Your task to perform on an android device: Open reminder app create a new reminder for 16th june  at 7.00 Am  with the title learning and descriptions Power BI
Image 0: 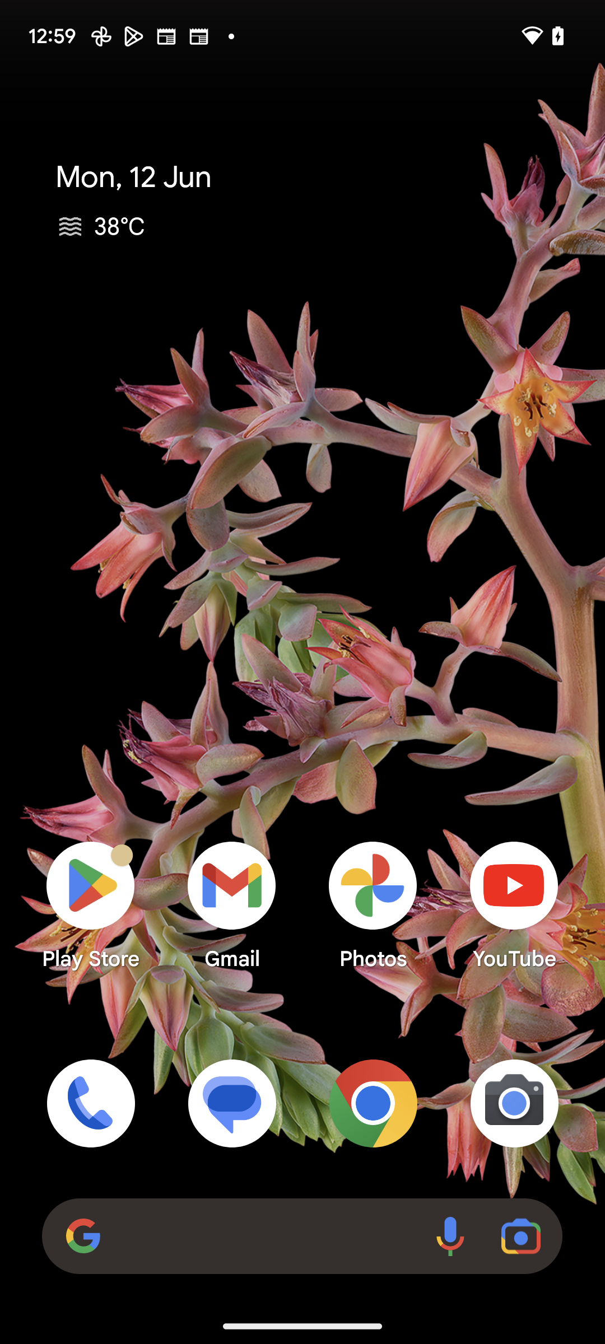
open reminder app
Step 0: open app "Reminder"
Image 1: 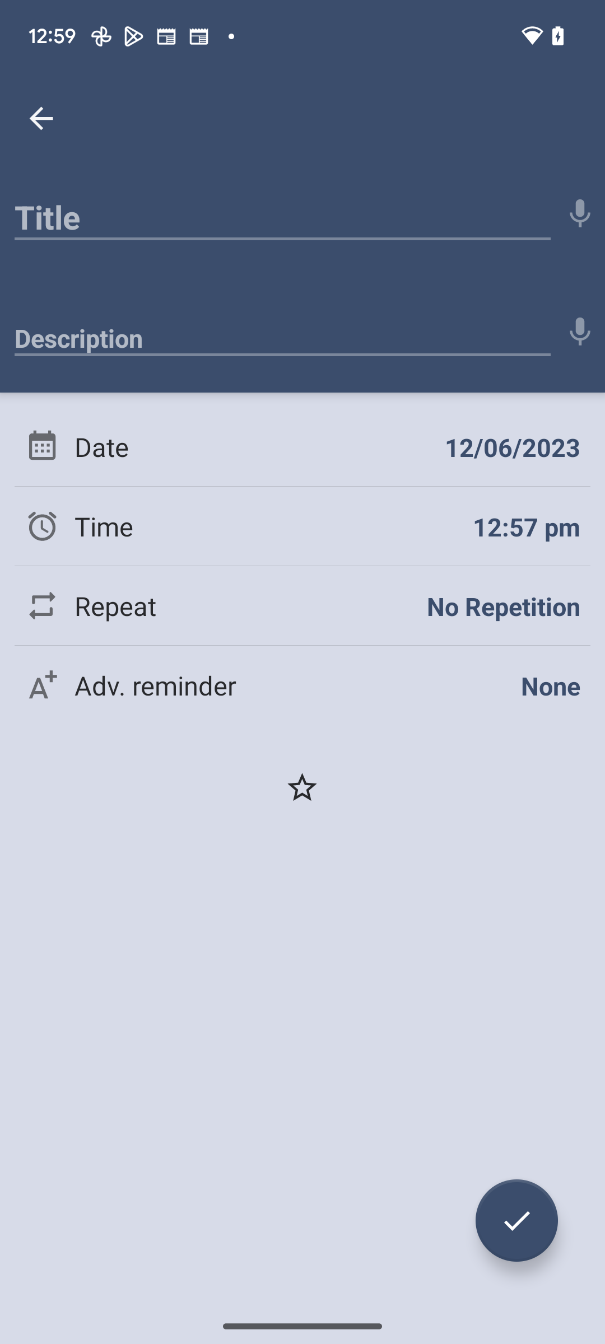
click on the title bar
Step 1: click (282, 211)
Image 2: 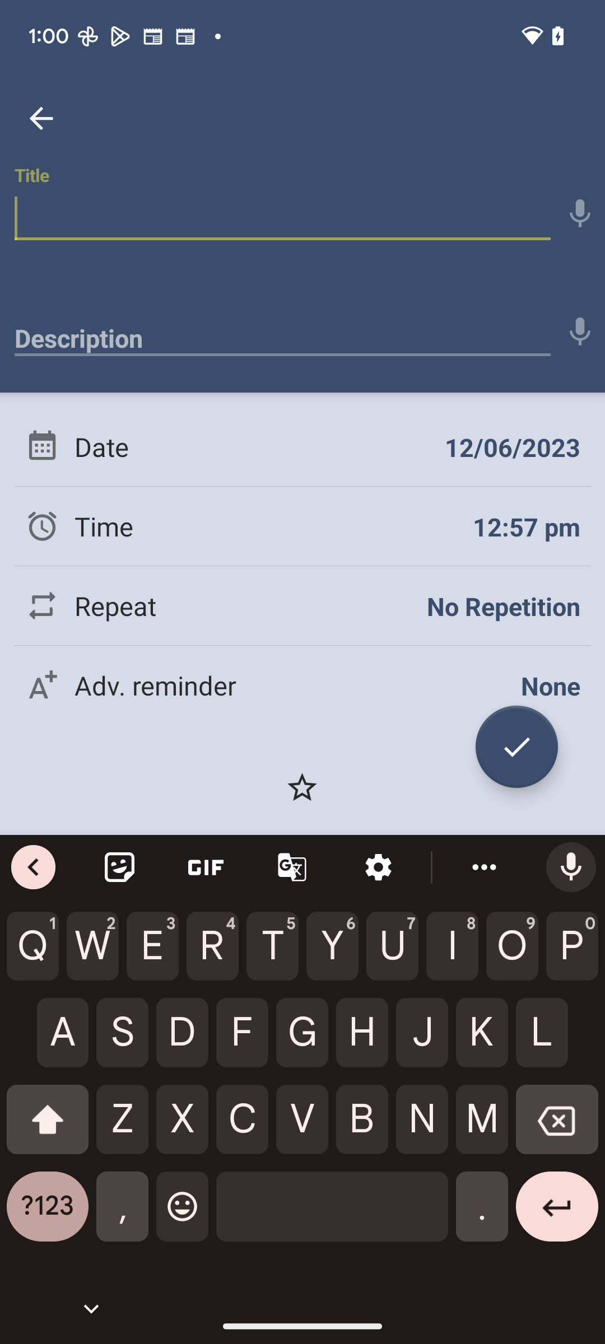
enter learning
Step 2: type "Learning"
Image 3: 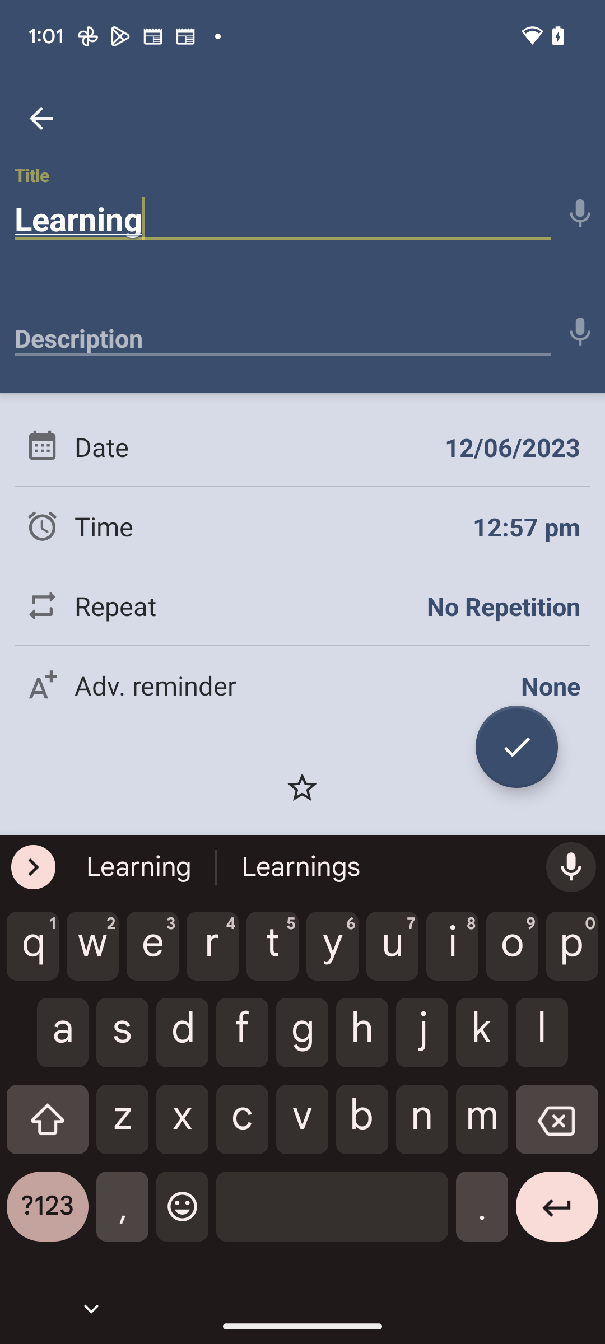
click on the description bar
Step 3: click (282, 332)
Image 4: 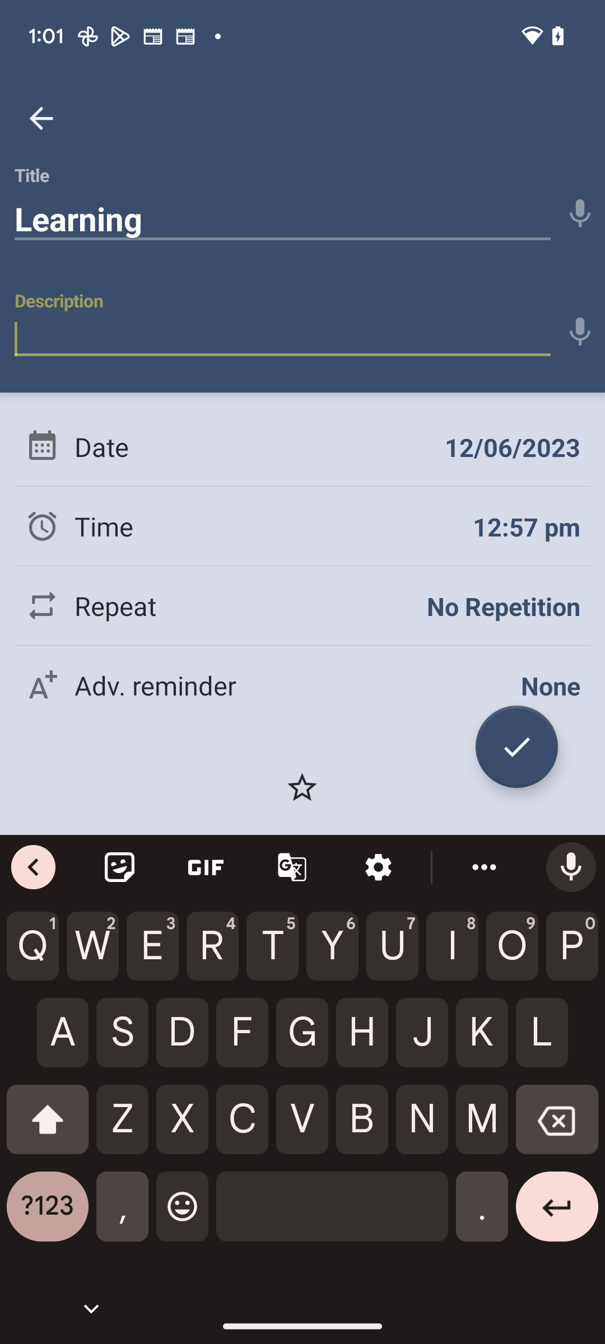
enter Power BI
Step 4: type "Power Bi"
Image 5: 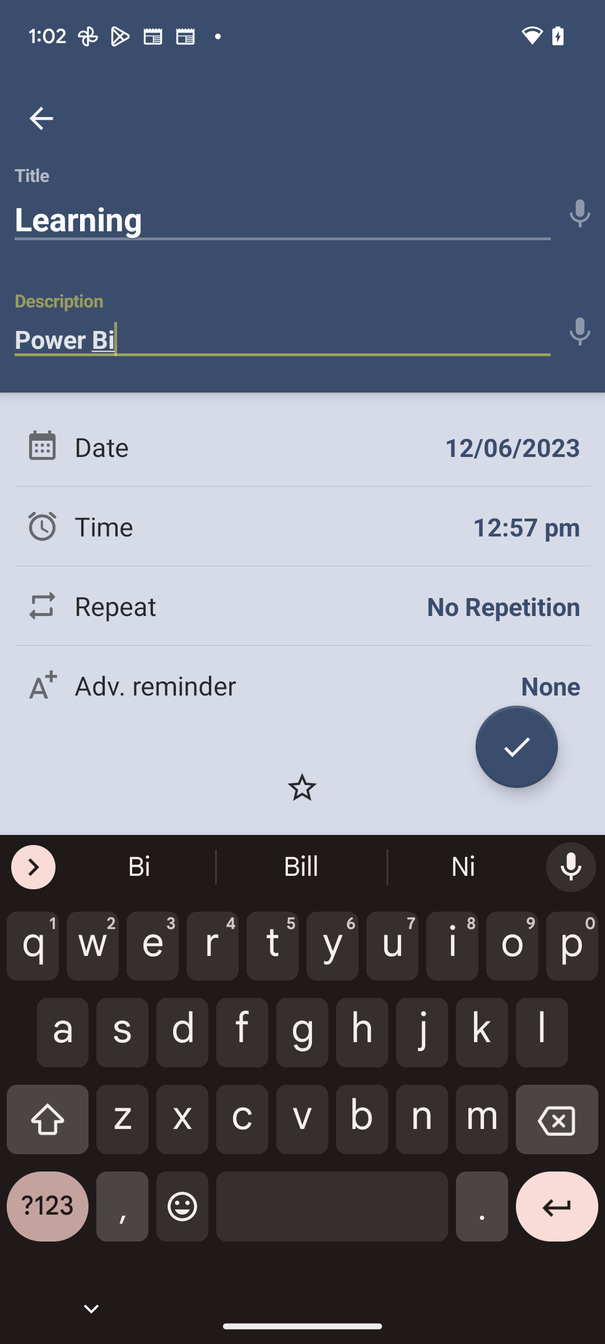
go to date section
Step 5: click (235, 446)
Image 6: 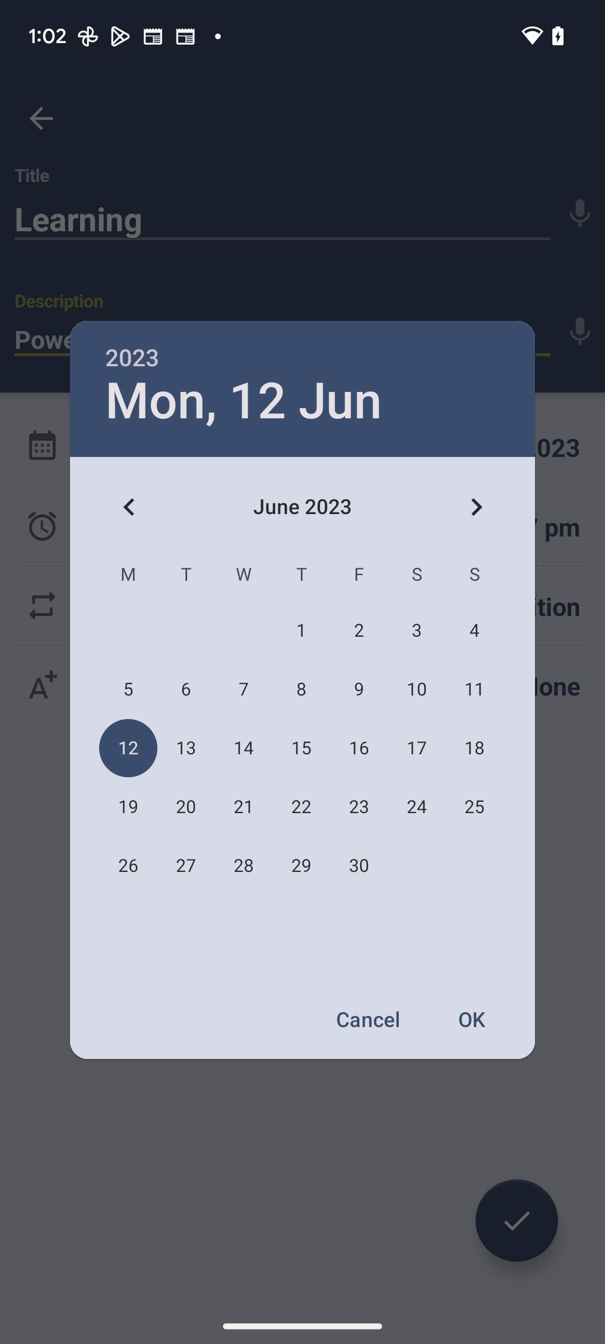
set date as 16th June 2023
Step 6: click (359, 748)
Image 7: 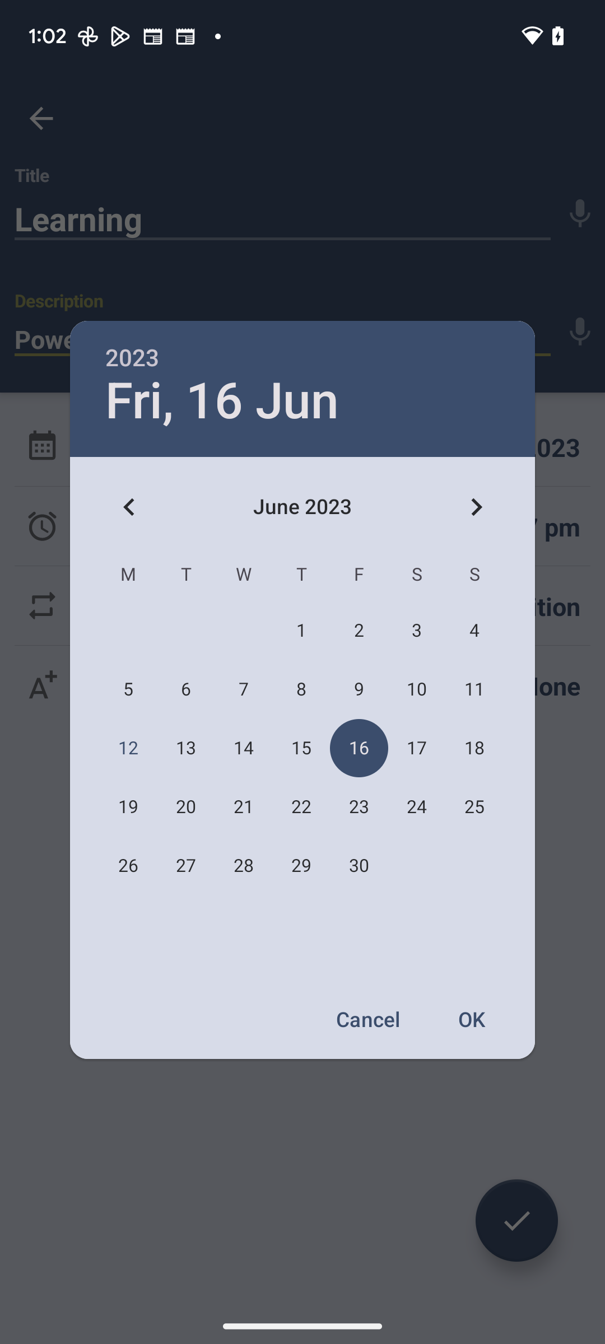
click on the Ok button
Step 7: click (473, 1019)
Image 8: 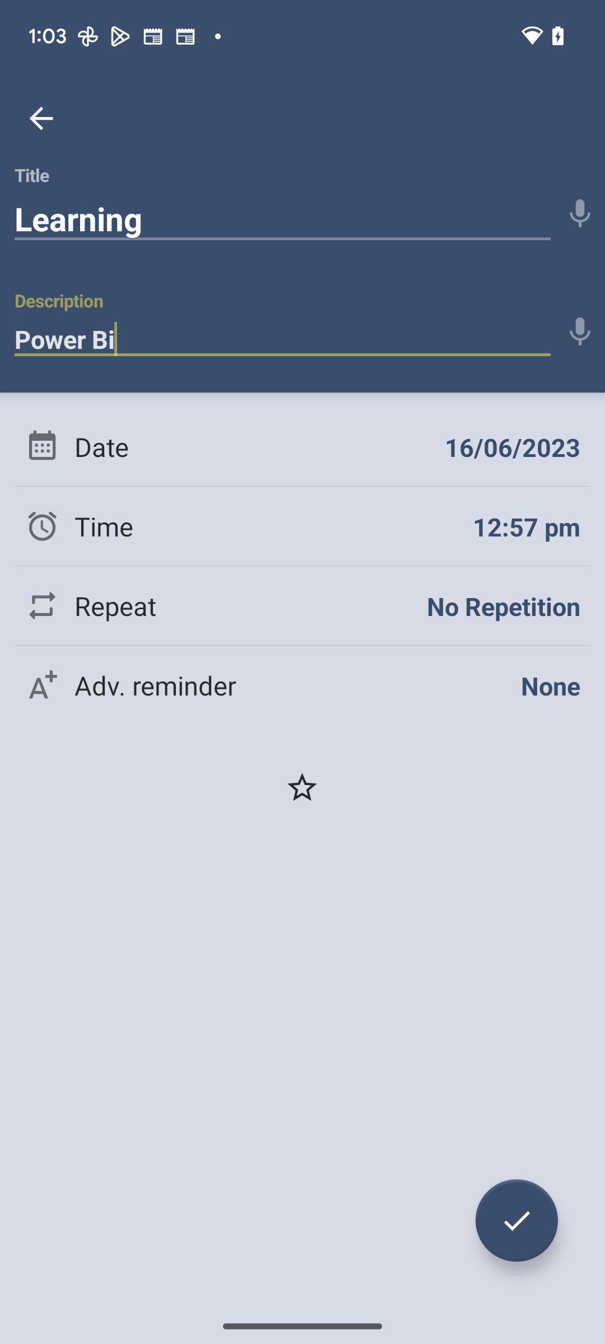
click on time section
Step 8: click (249, 526)
Image 9: 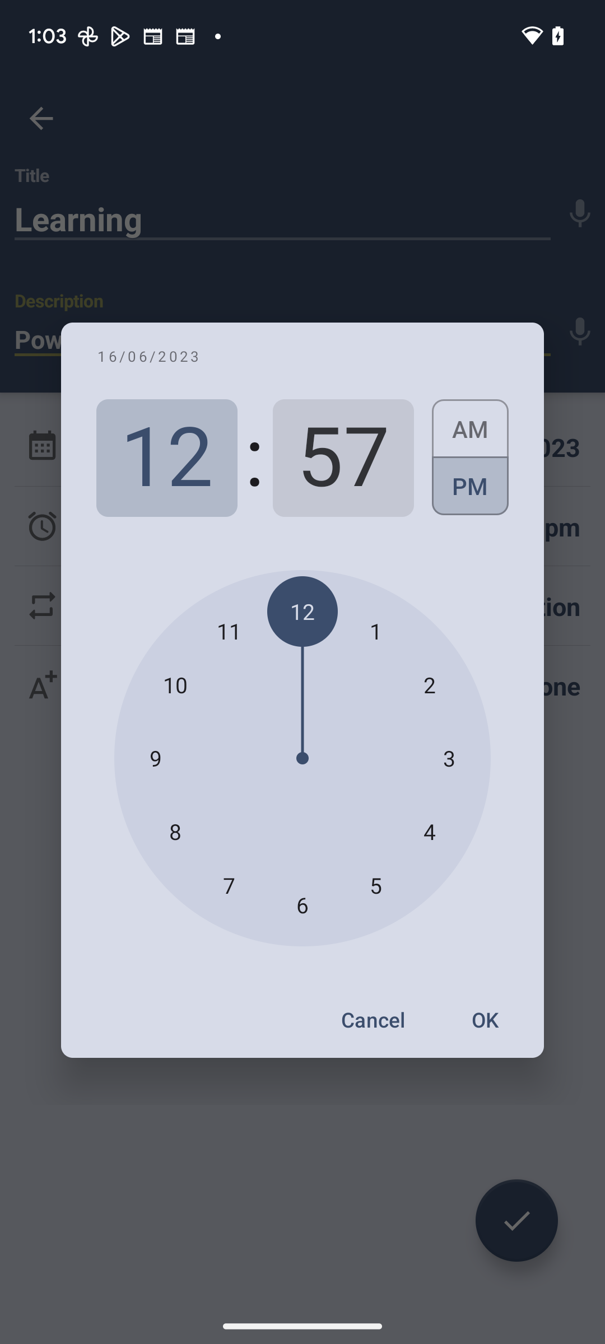
set hours as 7
Step 9: click (229, 885)
Image 10: 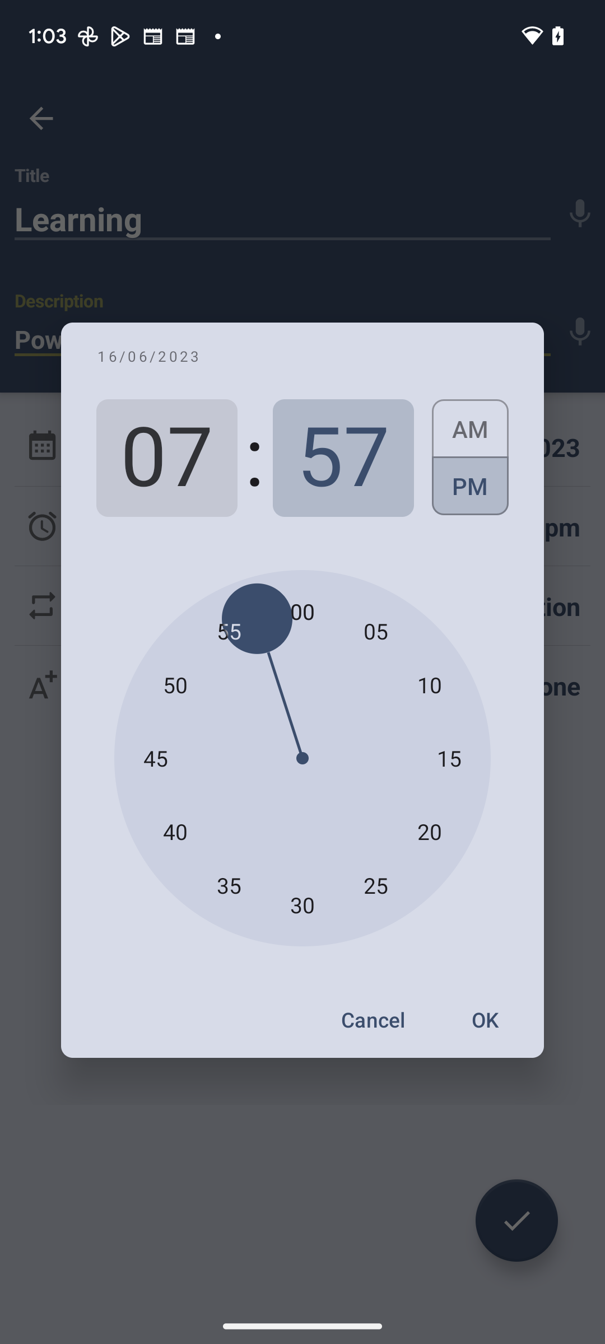
set minutes as 00
Step 10: click (302, 611)
Image 11: 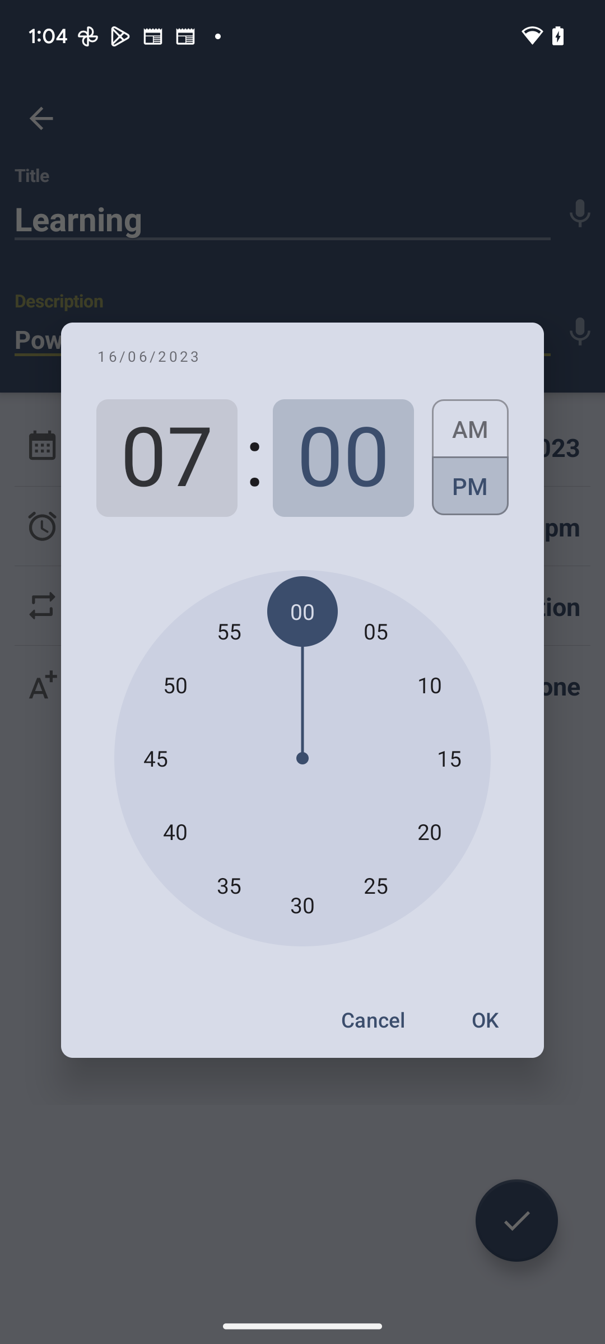
click on the Am section
Step 11: click (470, 422)
Image 12: 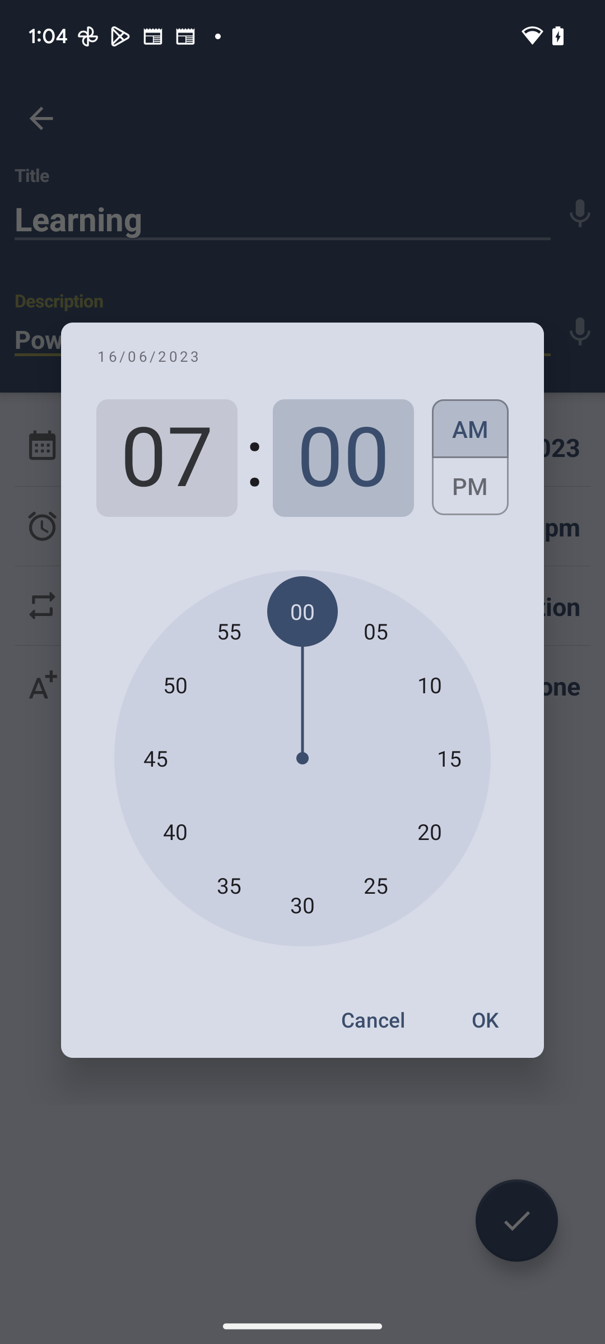
click on Ok button
Step 12: click (485, 1020)
Image 13: 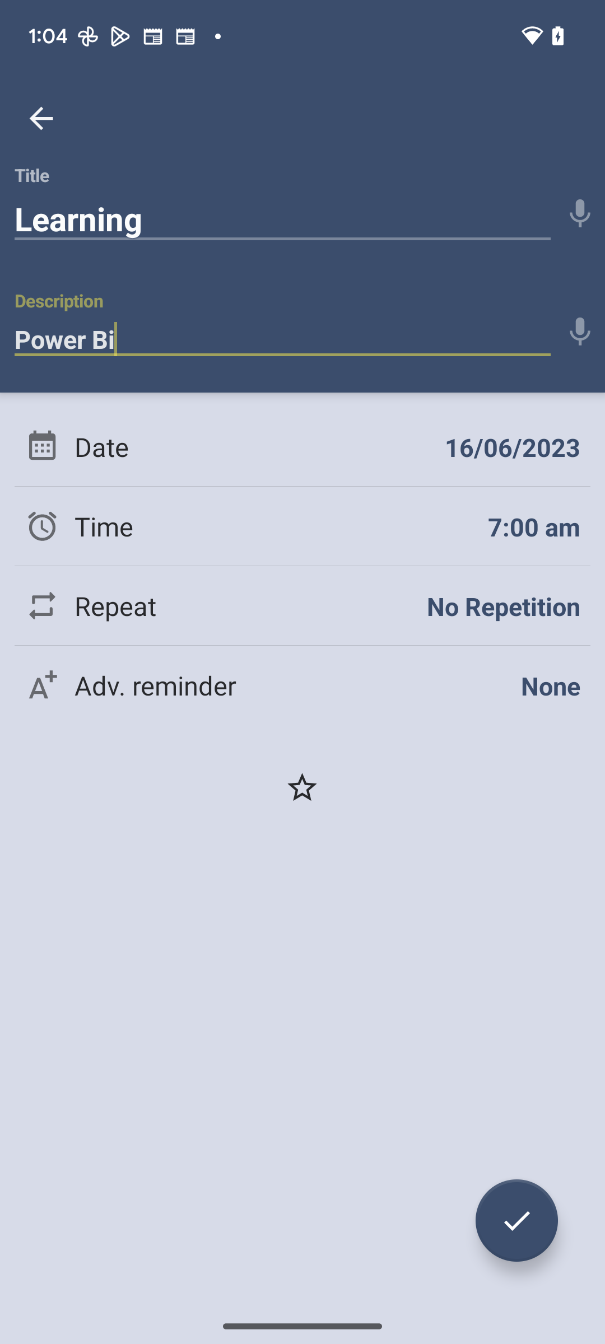
click on check icon at the bottom right corner of the screen
Step 13: click (516, 1220)